Your task to perform on an android device: I want to do a full-body workout, so I'll choose the Workout Planner app's Full Body 7x4 Challenge.
Image 0: 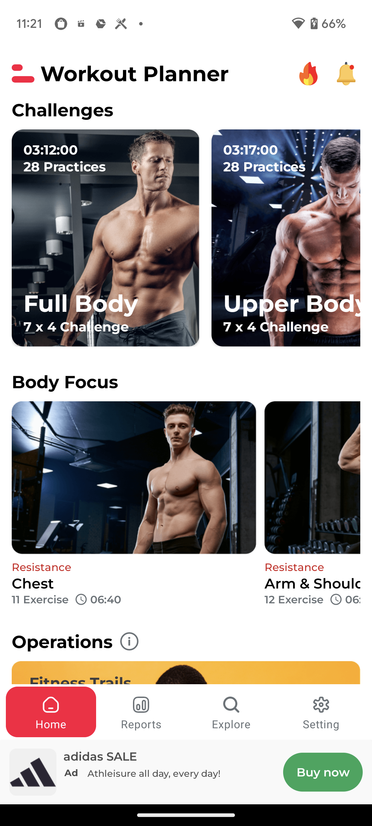
Click on the Full Body 7x4 Challenge
Step 0: click (116, 258)